Your task to perform on an android device: Share the vivek marriage reminder to prashantya@google.com using gmail
Image 0: 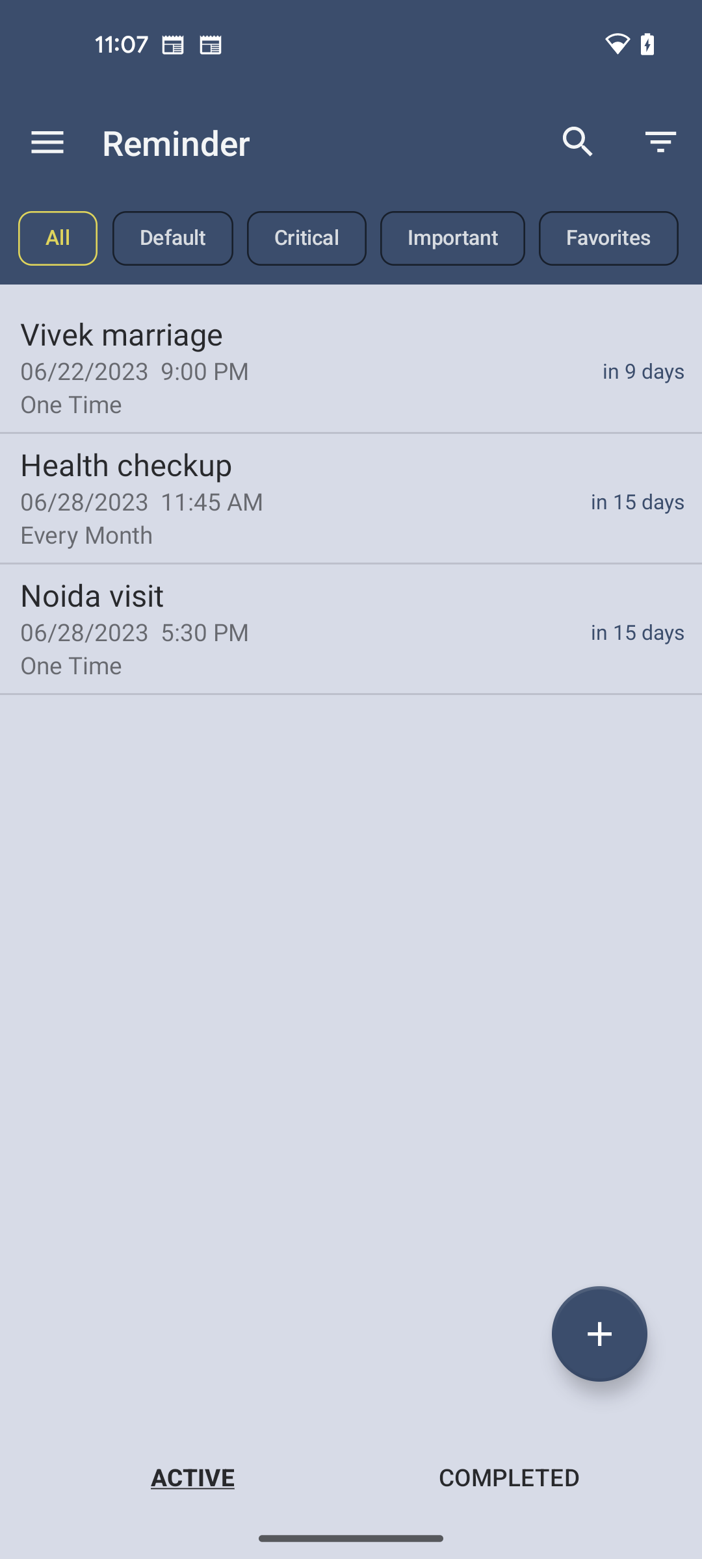
click on vivek marriage reminder
Step 0: click (351, 366)
Image 1: 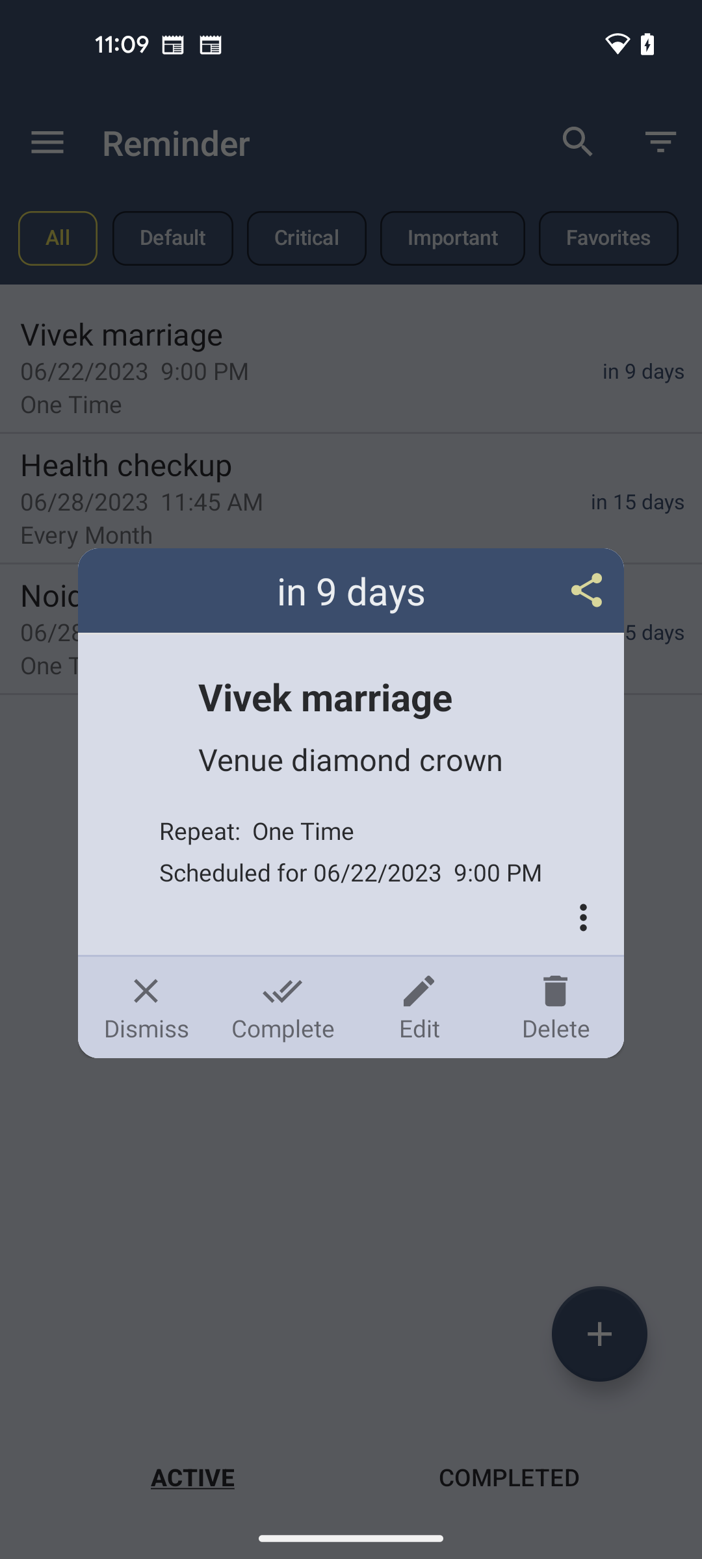
click on share icon
Step 1: click (351, 590)
Image 2: 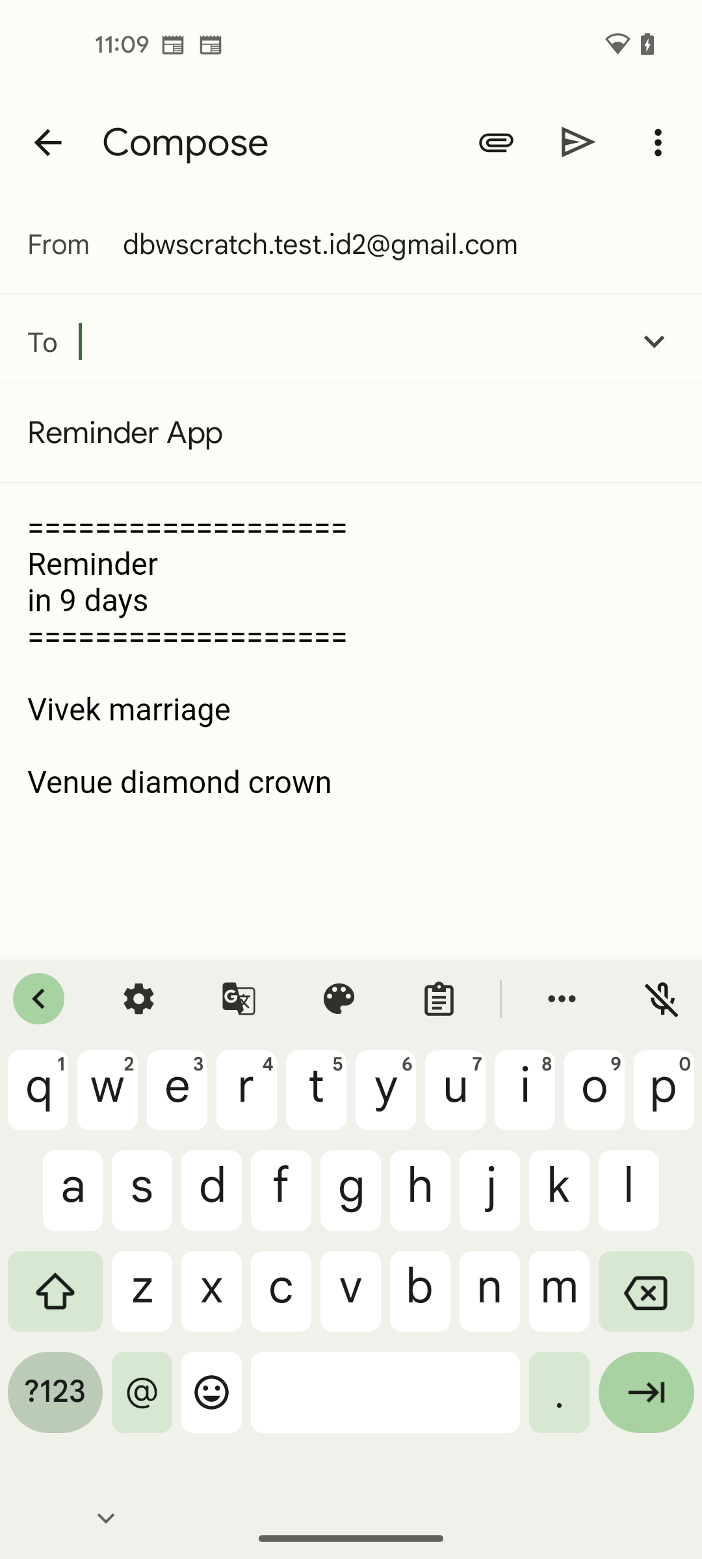
input email address prashantya@google.com to sent mail
Step 2: type "prashantya@google.com"
Image 3: 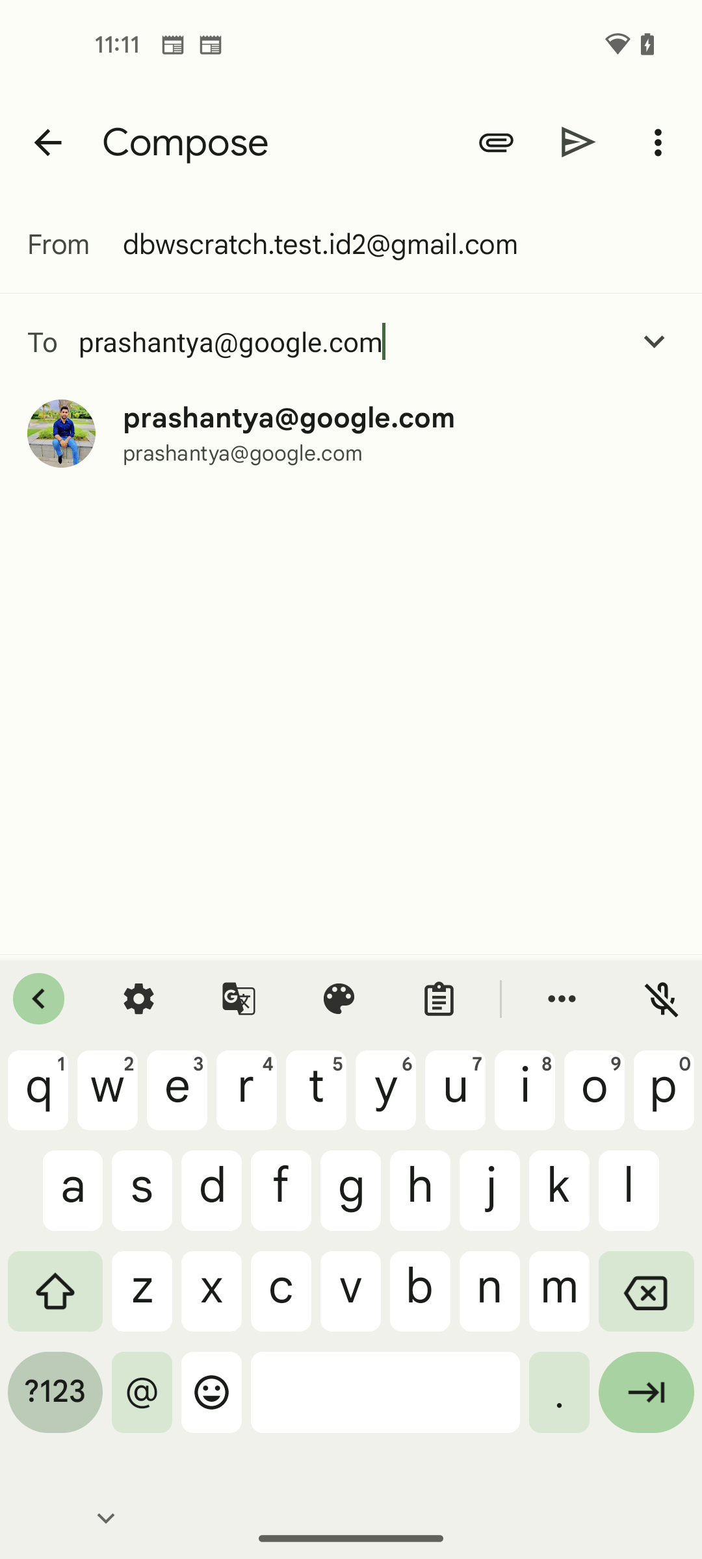
select the email prashantya@google.com
Step 3: click (289, 418)
Image 4: 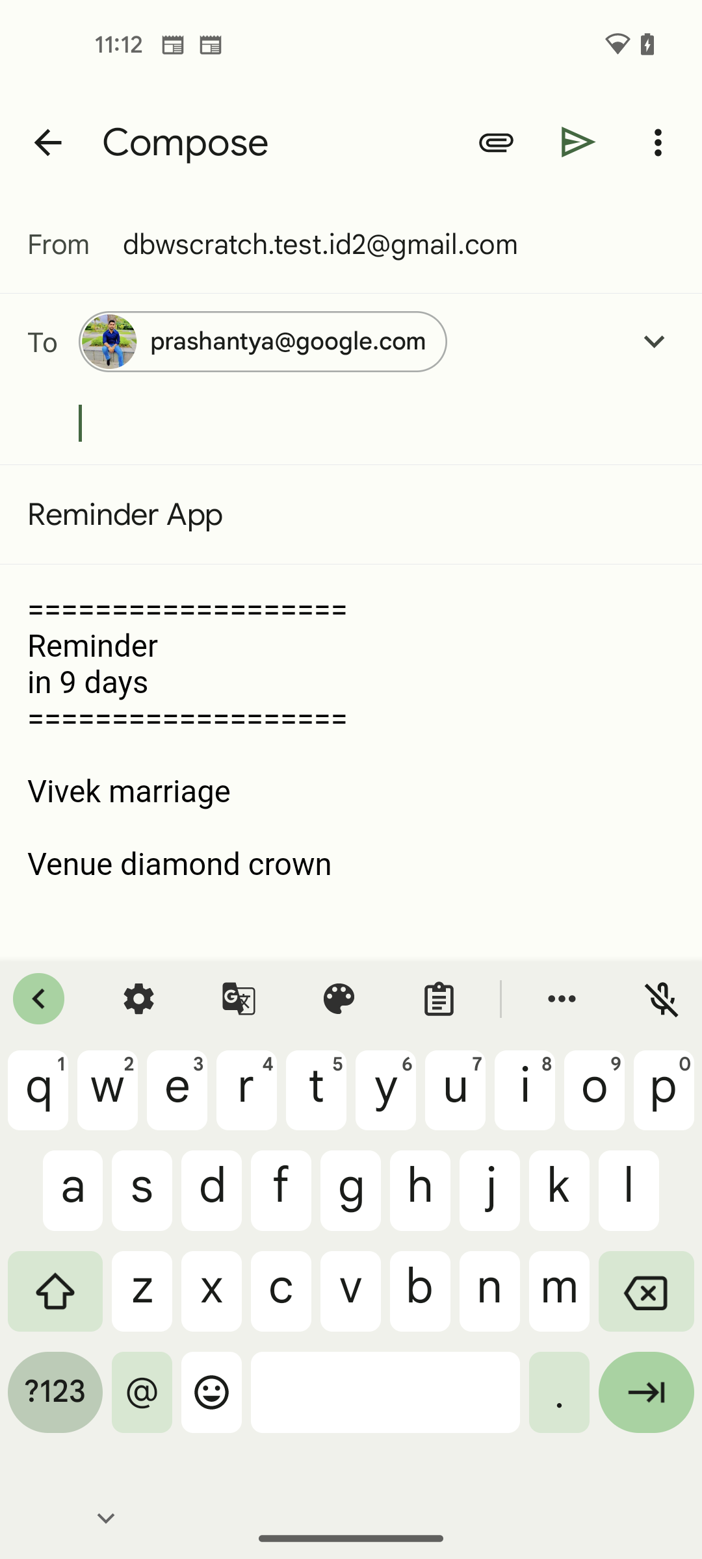
click on send mail icon 
Step 4: click (578, 142)